Your task to perform on an android device: I'm tired of the synthetic material fashions, so it's time to switch. Select mesh for the shoe's material in the Myntra app.
Image 0: 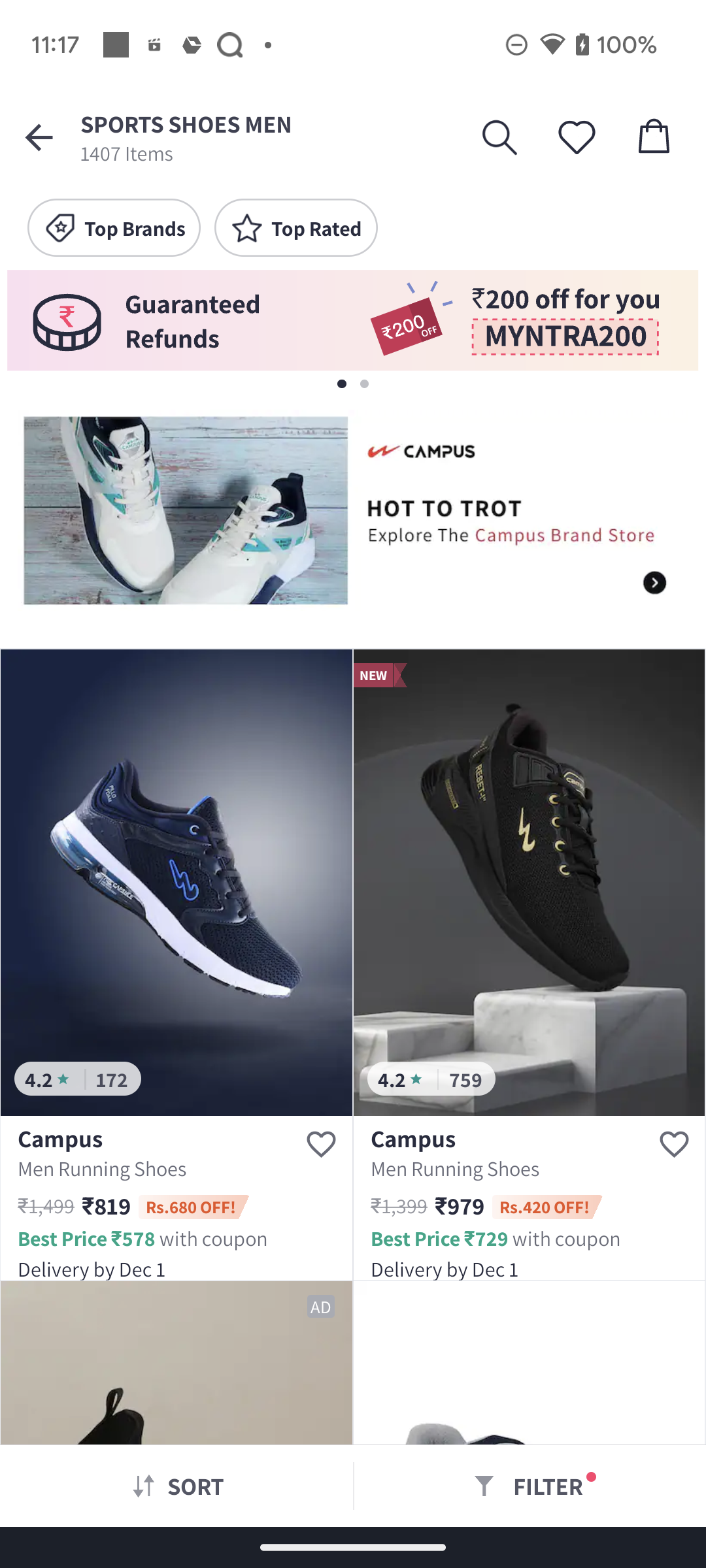
Click on the Filter option at the bottom right corner of the screen
Step 0: click (548, 1485)
Image 1: 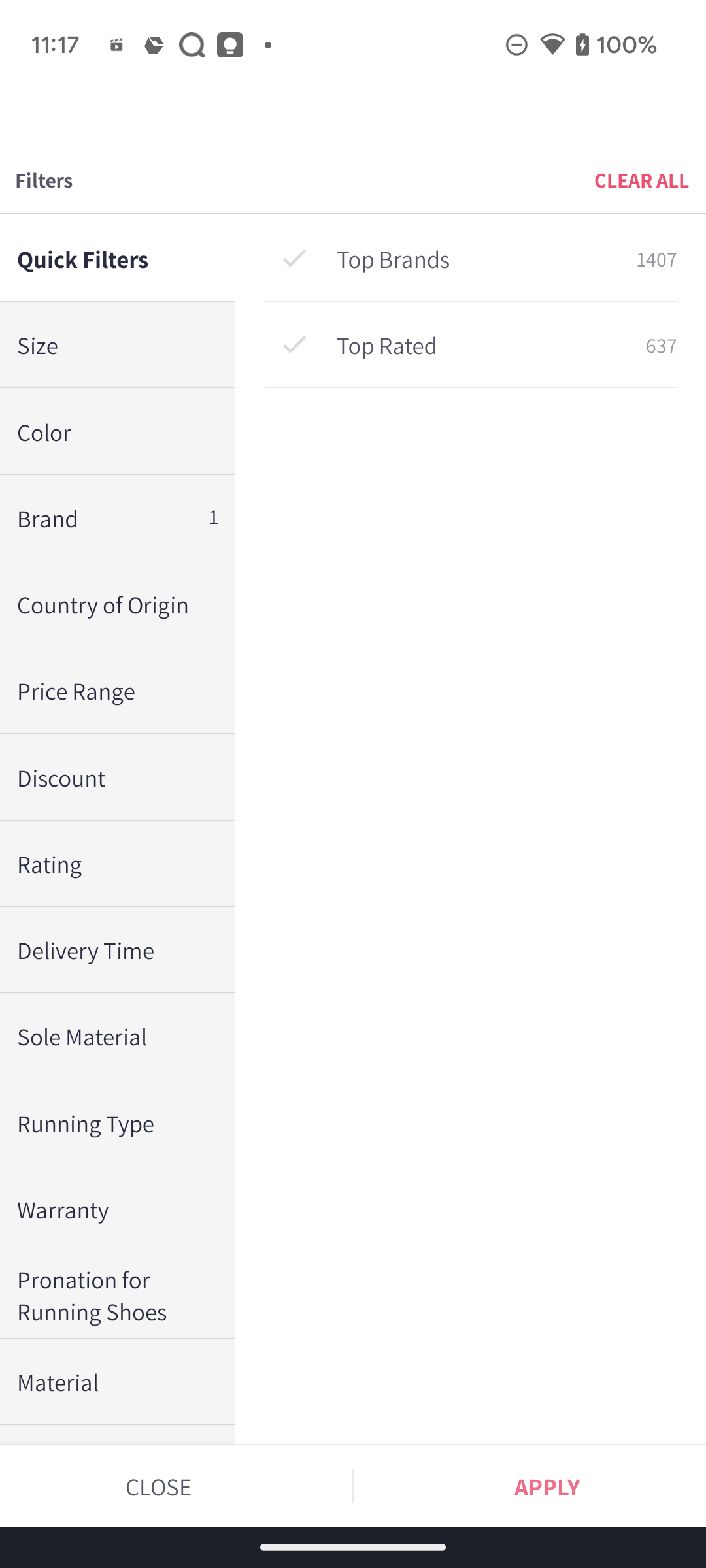
Click on the Material section
Step 1: click (109, 1381)
Image 2: 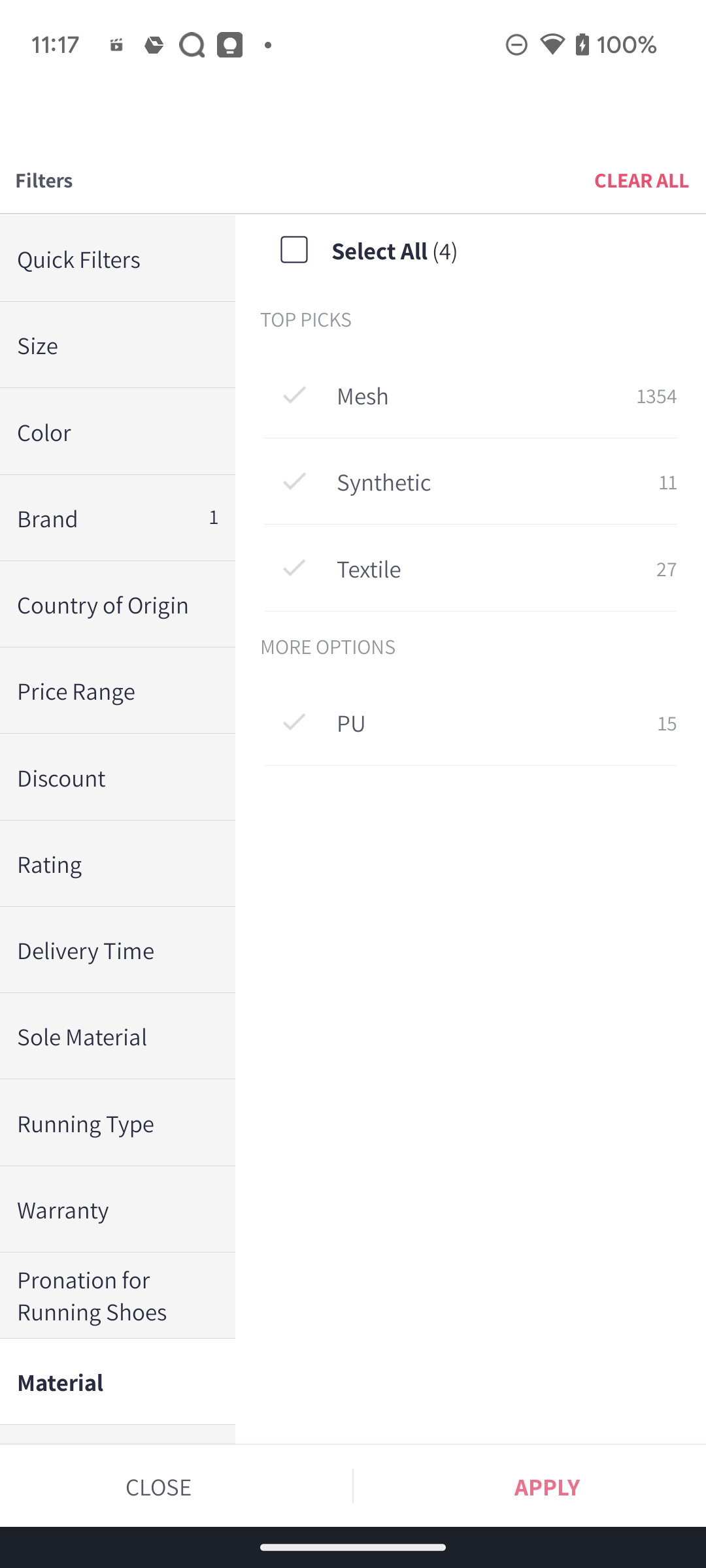
Click on the Mesh as material
Step 2: click (476, 395)
Image 3: 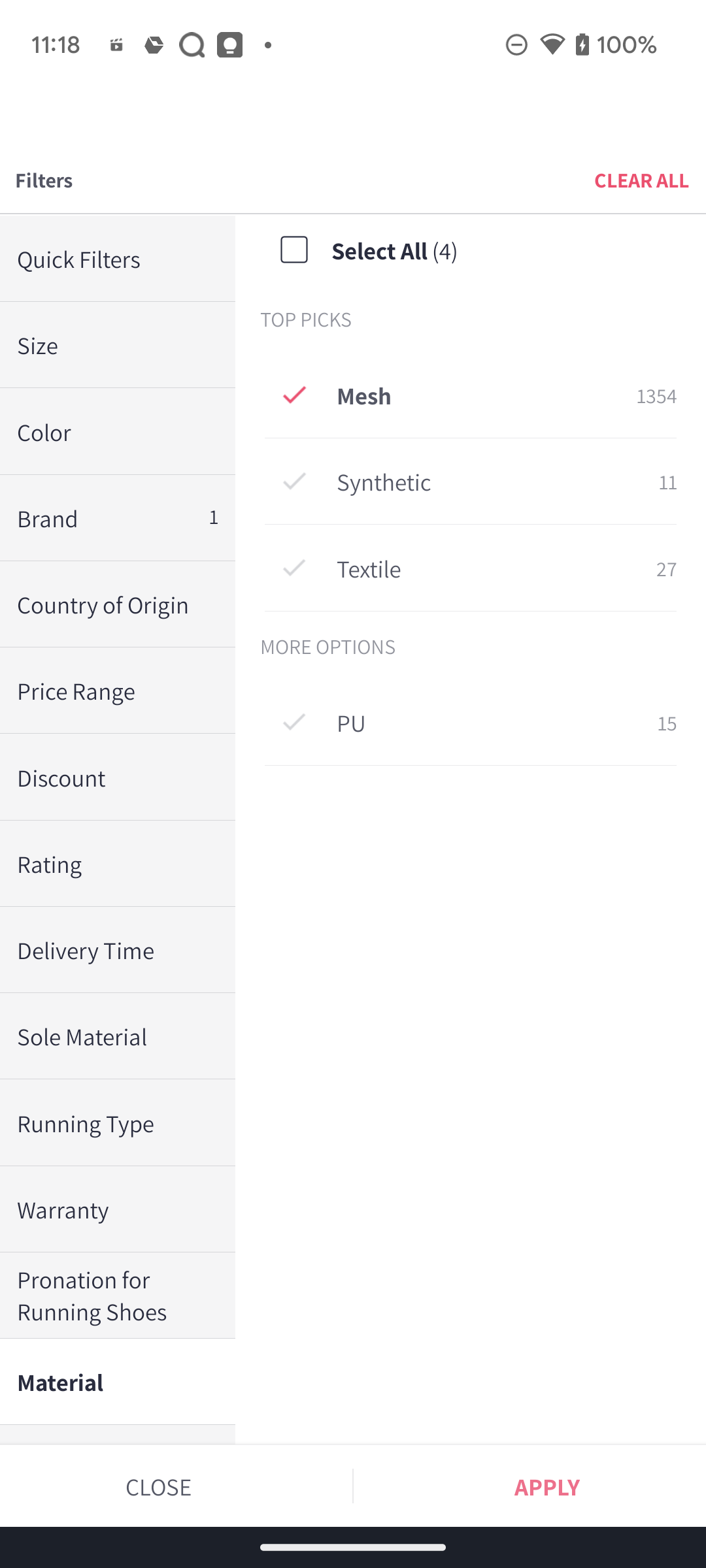
Click on Apply button at the bottom right corner of the screen
Step 3: click (546, 1486)